Your task to perform on an android device: For cleaning the floors of the house, I needed a robotic vacuum cleaner, so I searched for the robot vacuum cleaner on the eBay app.
Image 2: 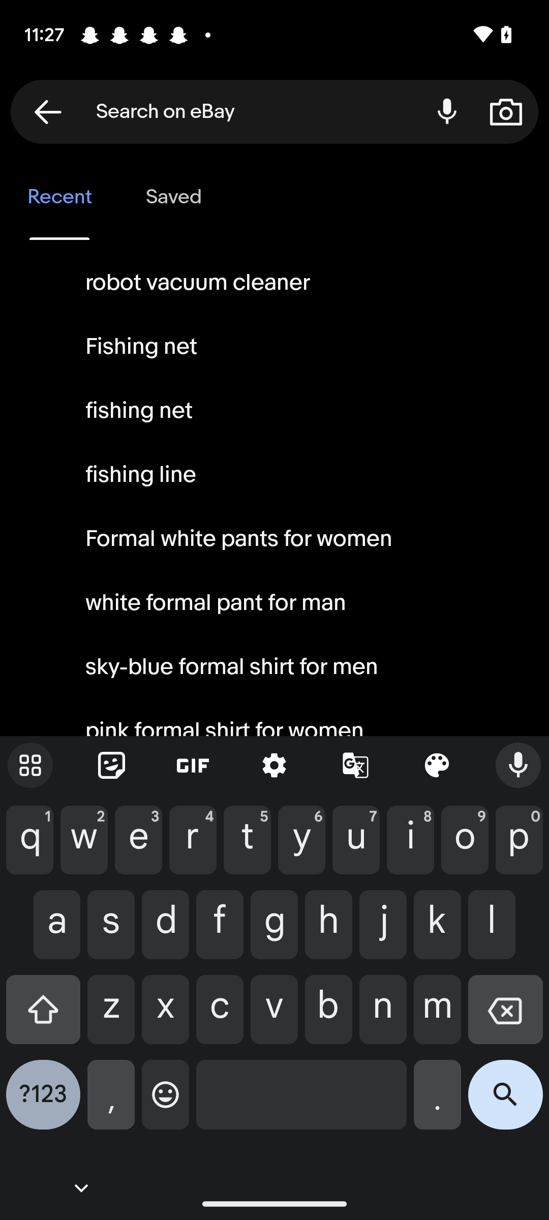
Type Robot Vacuum Cleaner in the search box at the top.
Step 2: type "Robot Vacuum Cleaner"
Image 3: 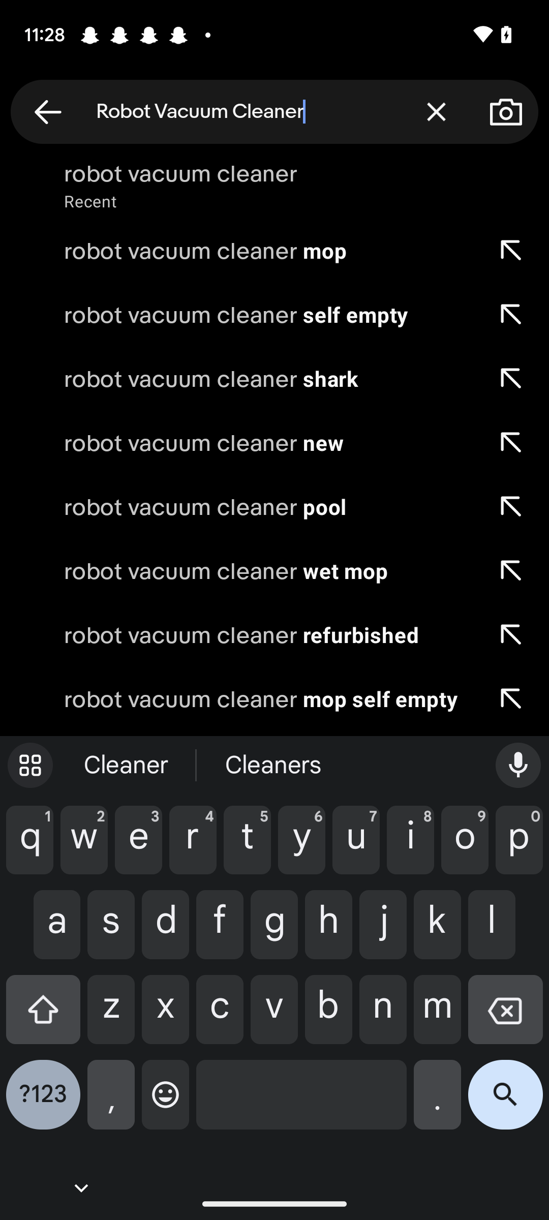
Click on the search icon at the bottom right corner of the keyboard.
Step 3: click (505, 1103)